Your task to perform on an android device: I want to change the time of the alarm to 6 am because 5 am would be too early given that there is no work for tomorrow
Image 0: 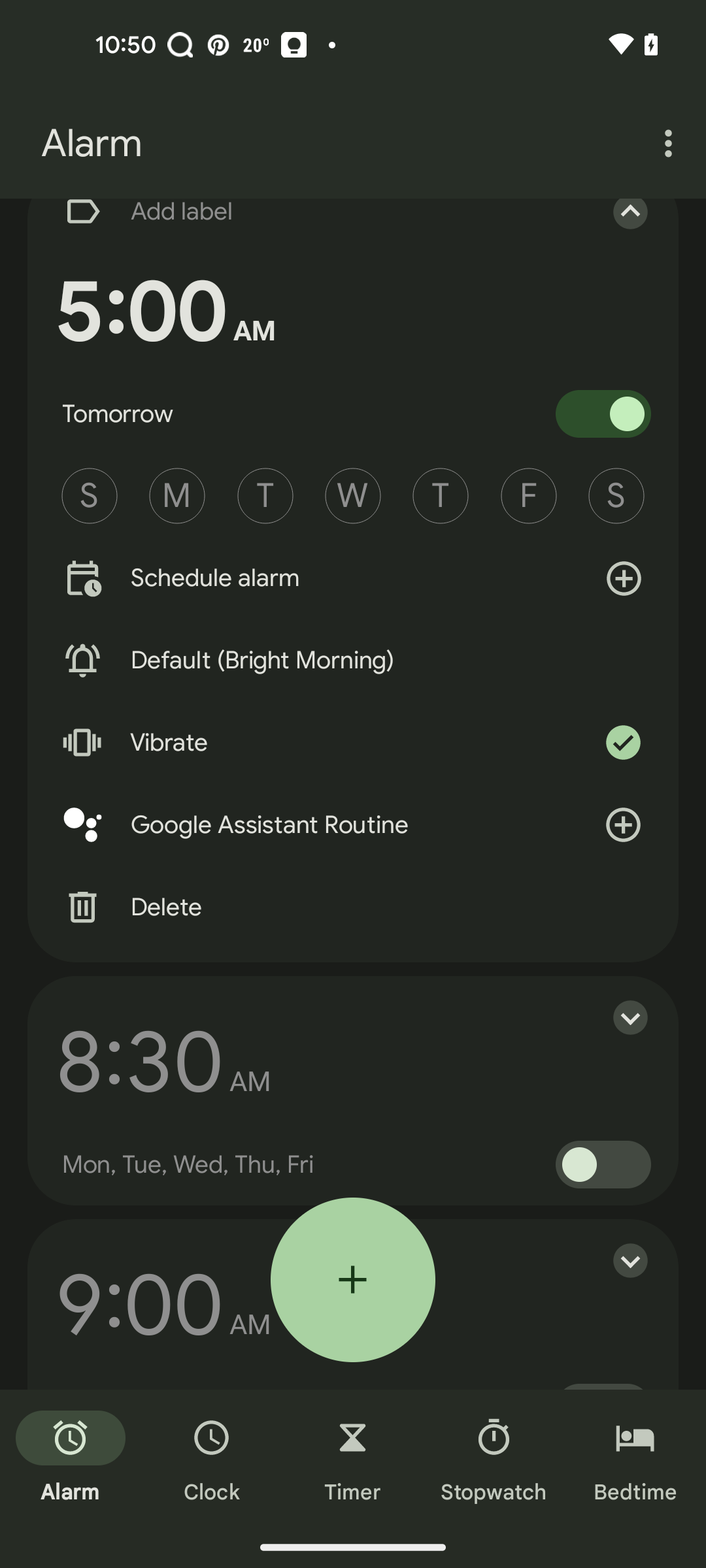
click on the time 5:00 AM
Step 0: click (165, 312)
Image 1: 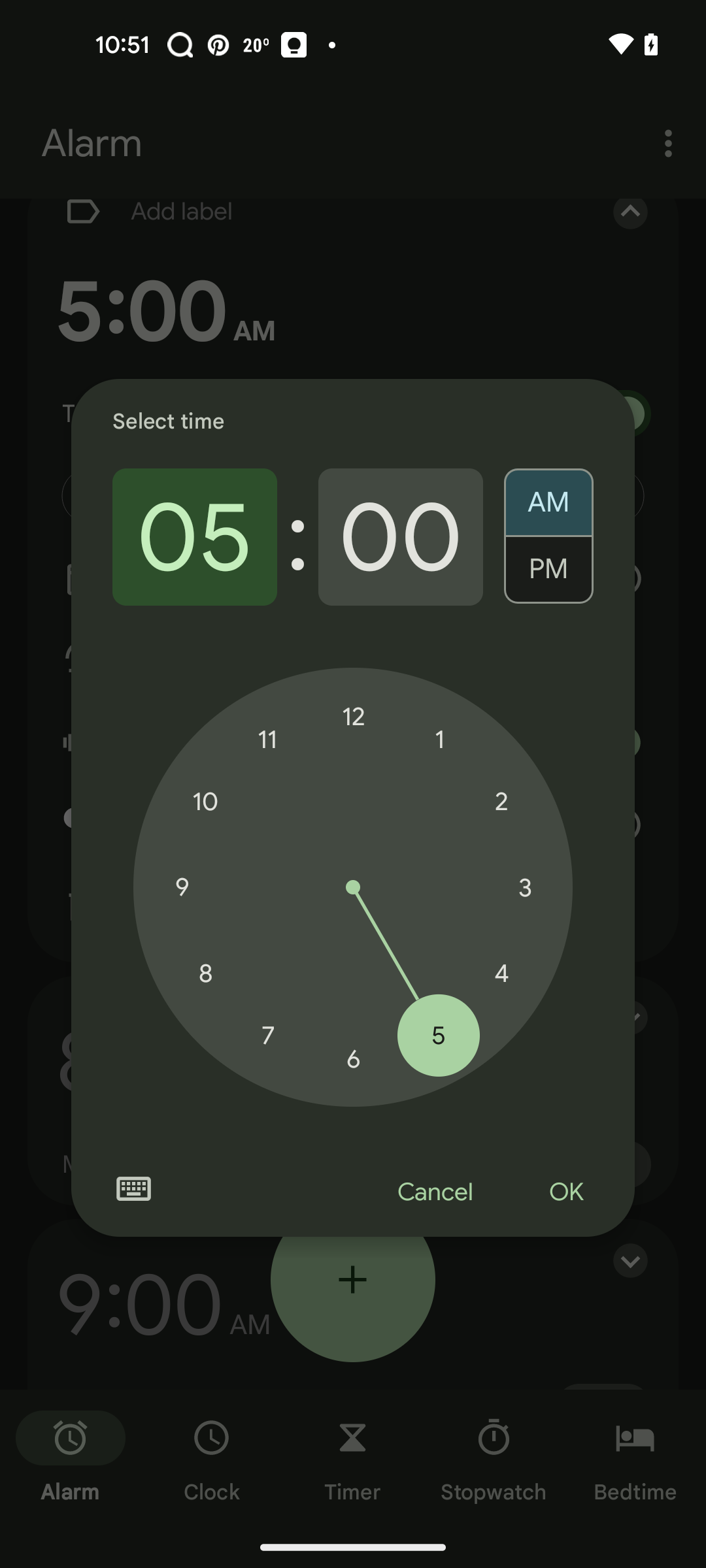
Set alarm to 6 am
Step 1: click (353, 1058)
Image 2: 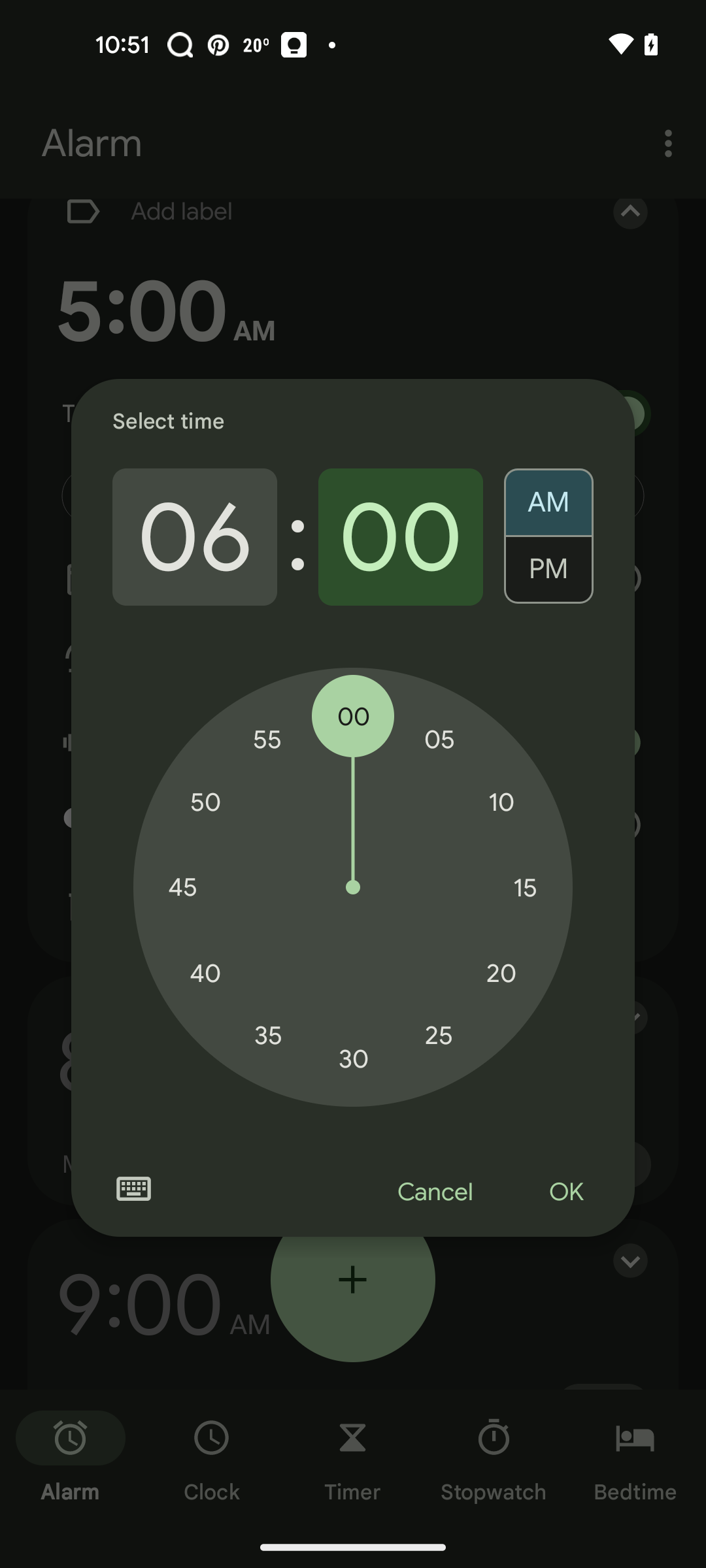
click on the OK button
Step 2: click (565, 1192)